Your task to perform on an android device: My kitchen's refrigerator has become faulty and old-fashioned, therefore I'm currently using the eBay app to search for a new Samsung refrigerator
Image 0: 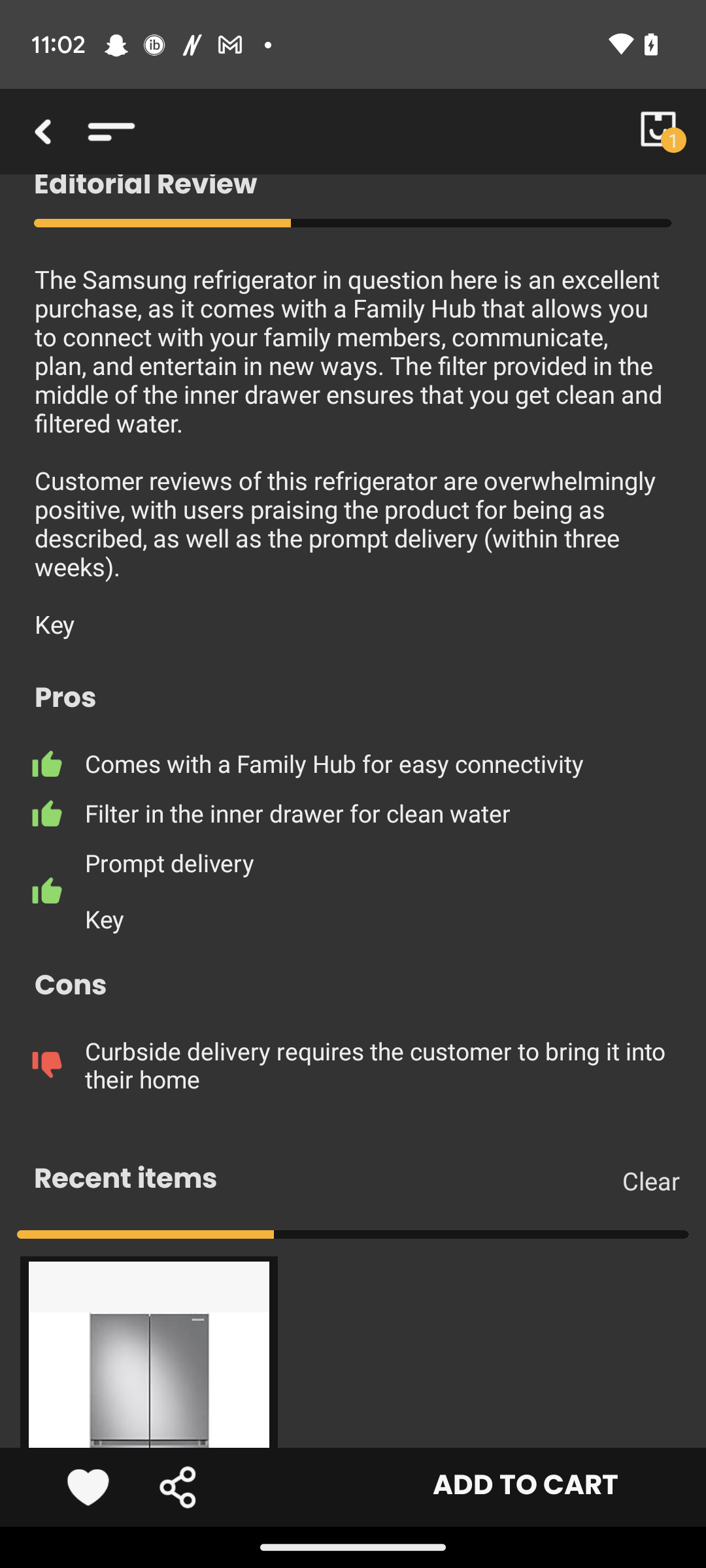
open the eBay app
Step 0: open app "eBay"
Image 1: 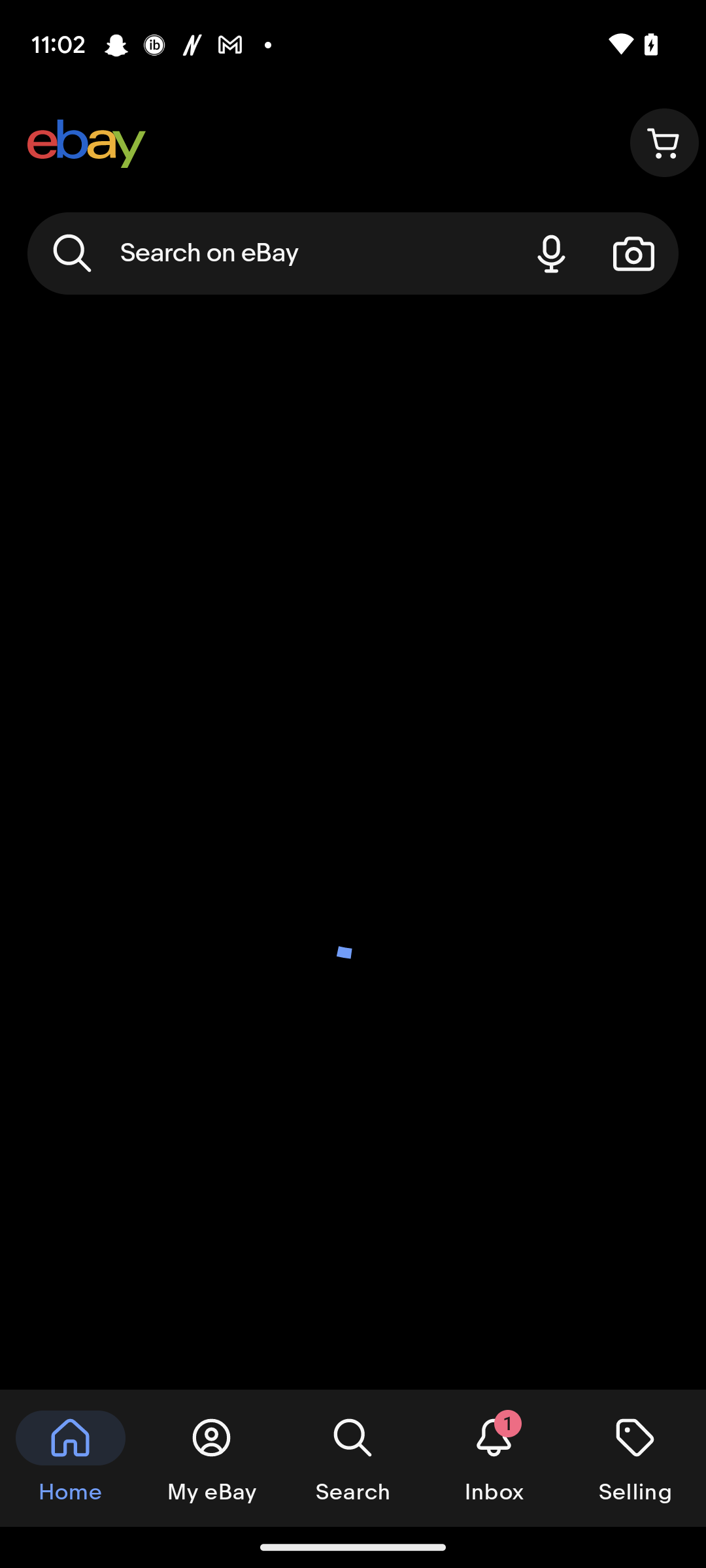
open the eBay app
Step 1: wait
Image 2: 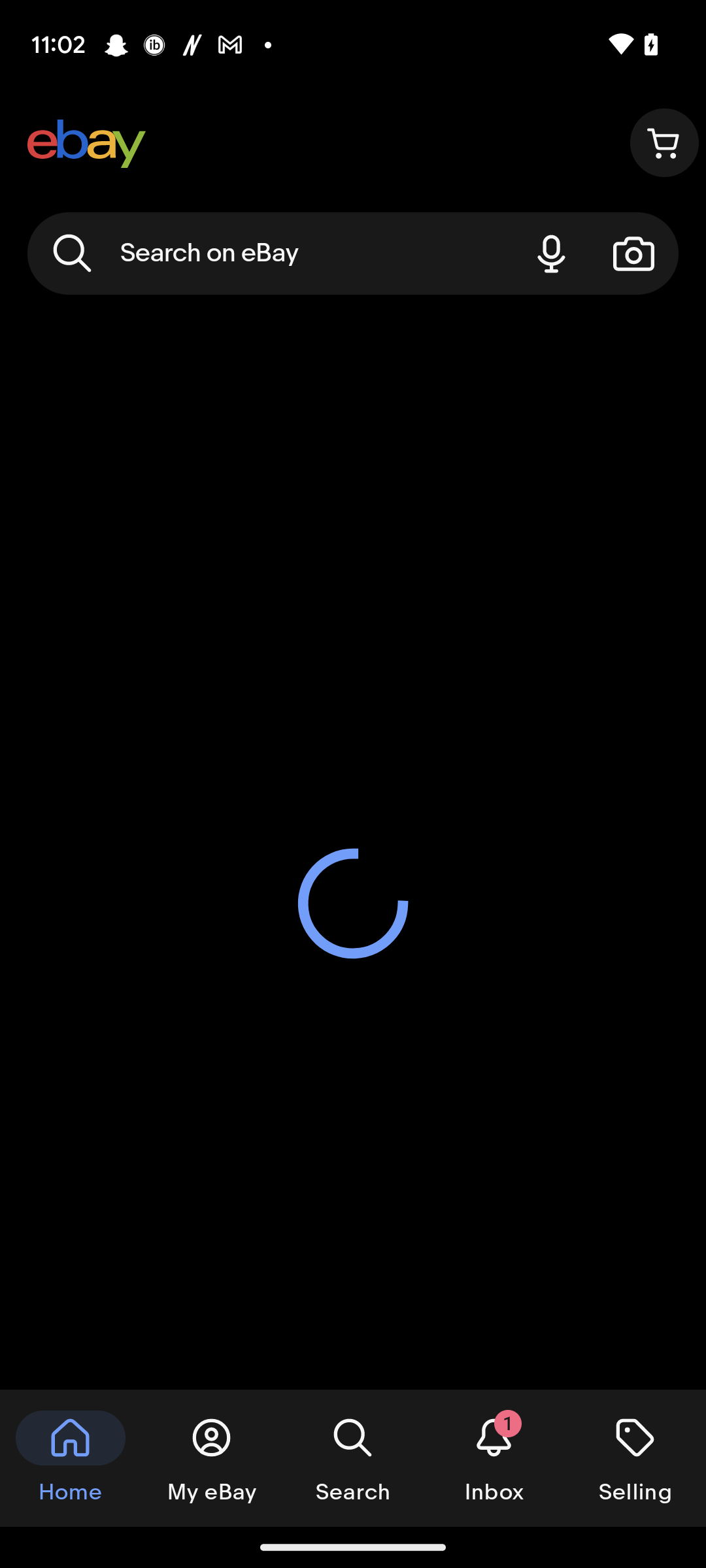
open the eBay app
Step 2: wait
Image 3: 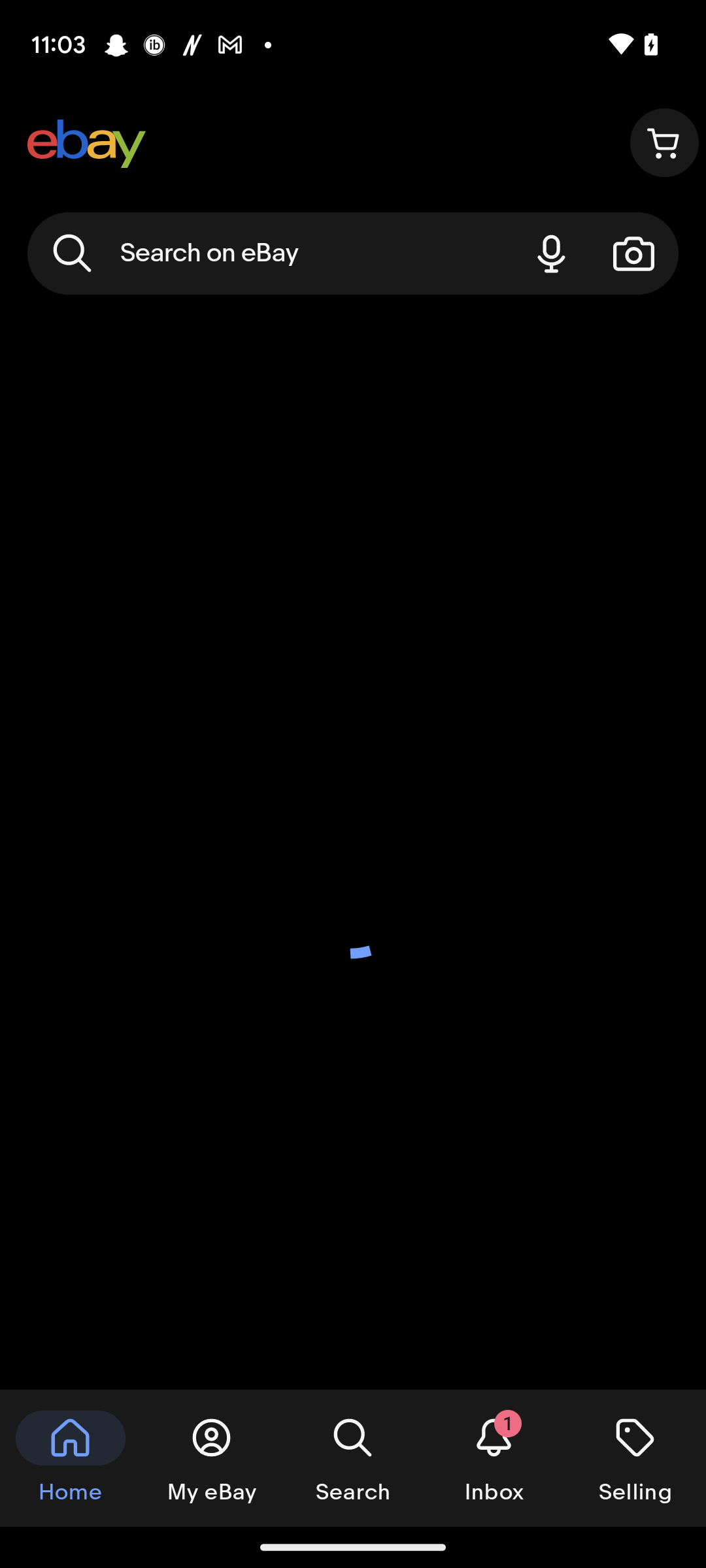
open the eBay app
Step 3: wait
Image 4: 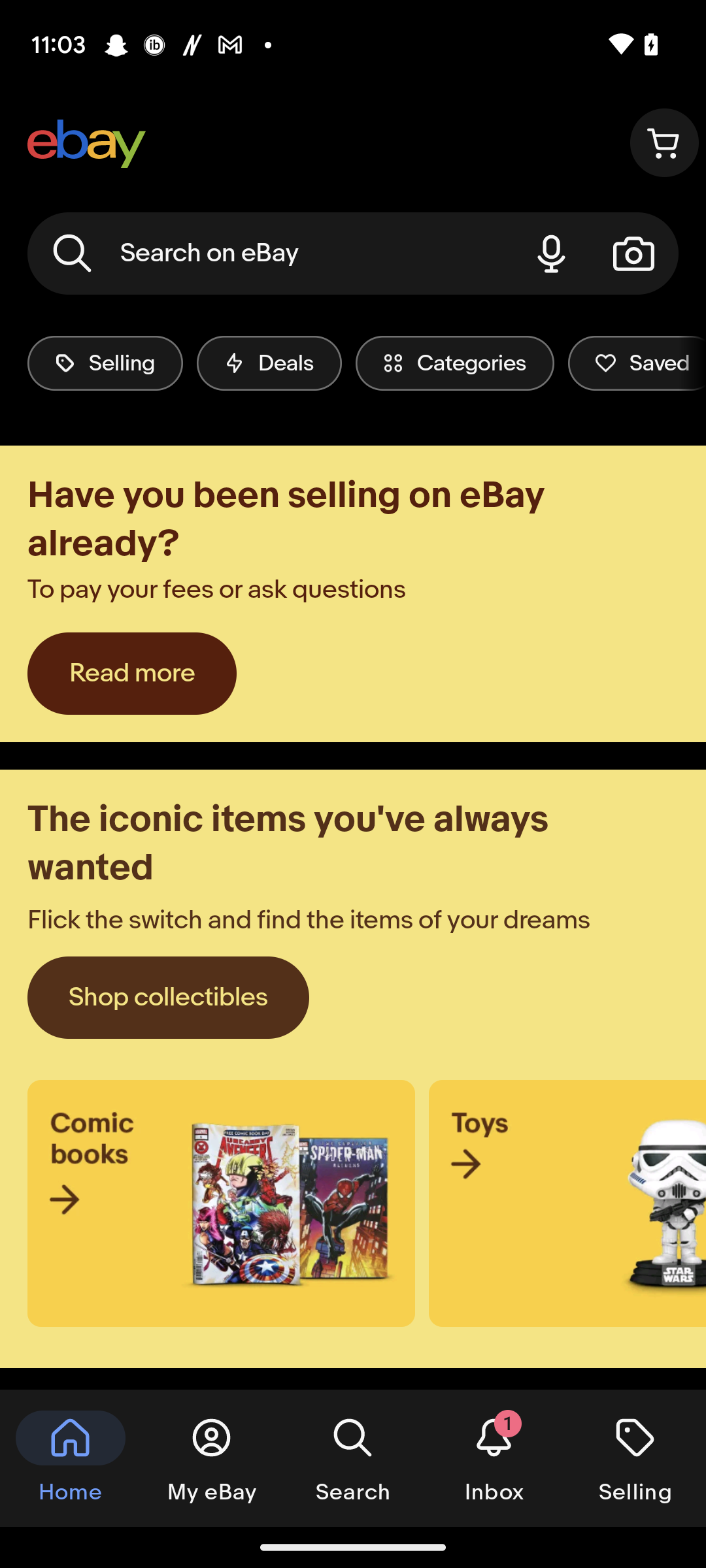
Click on the search icon 
Step 4: click (270, 253)
Image 5: 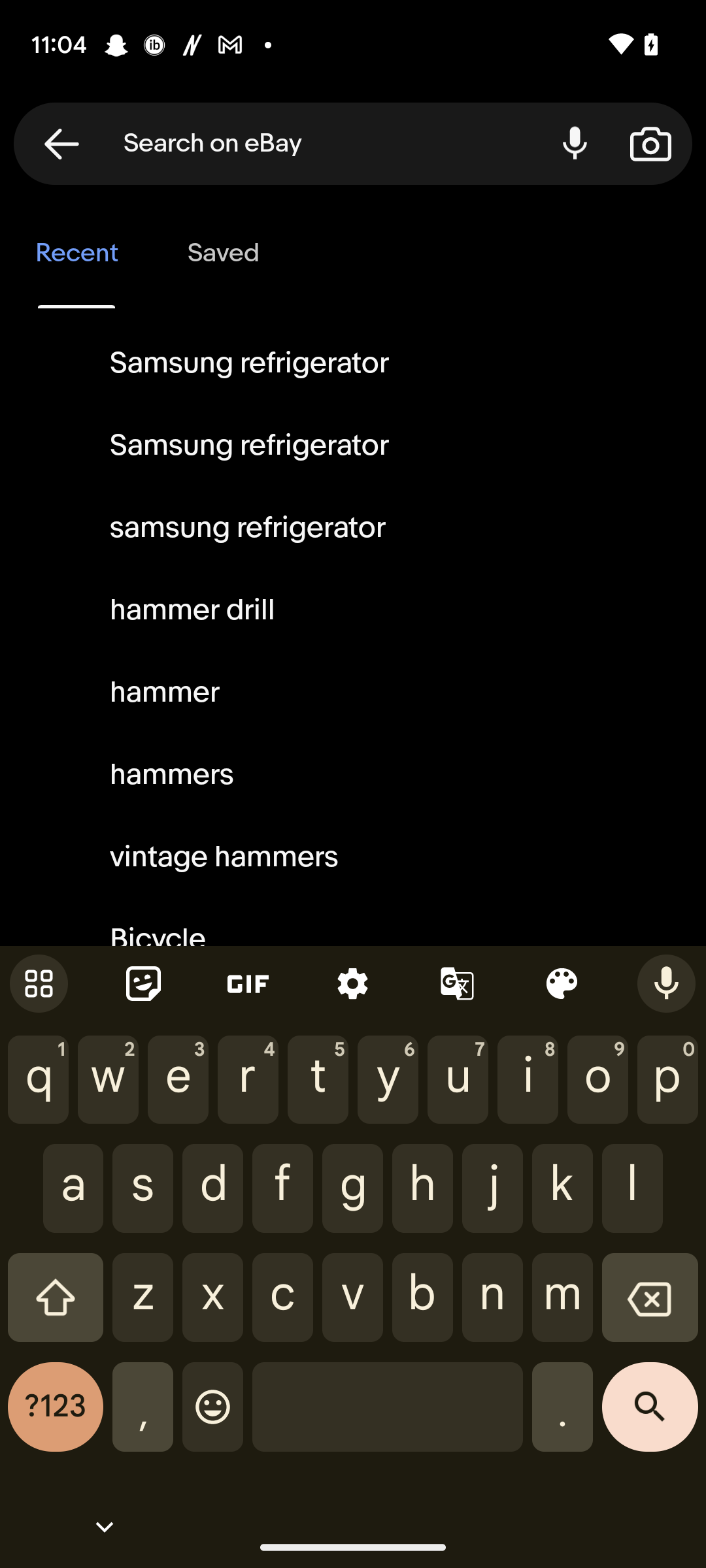
Type Samsung refrigerator in search bar
Step 5: type "Samsung refrigerator"
Image 6: 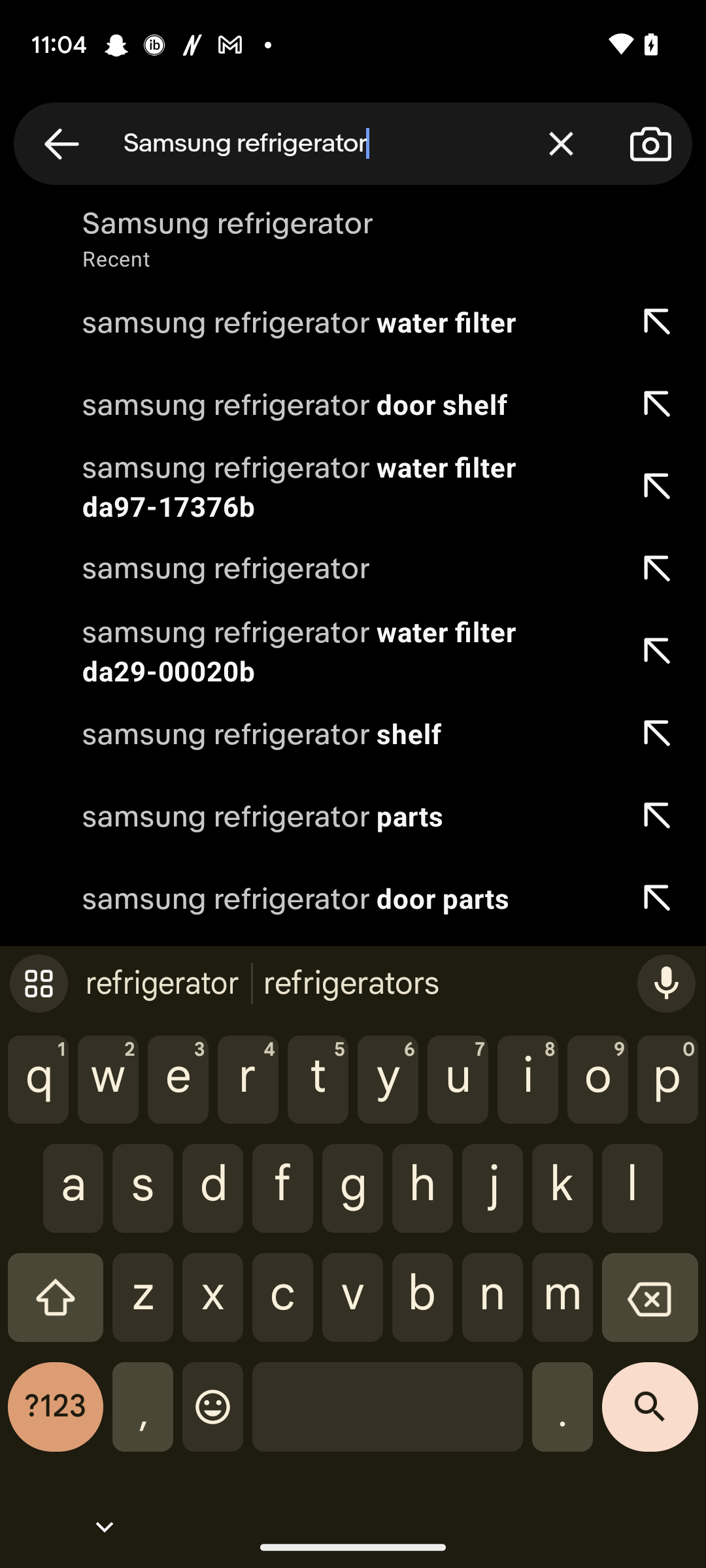
Click on the search key 
Step 6: click (650, 1417)
Image 7: 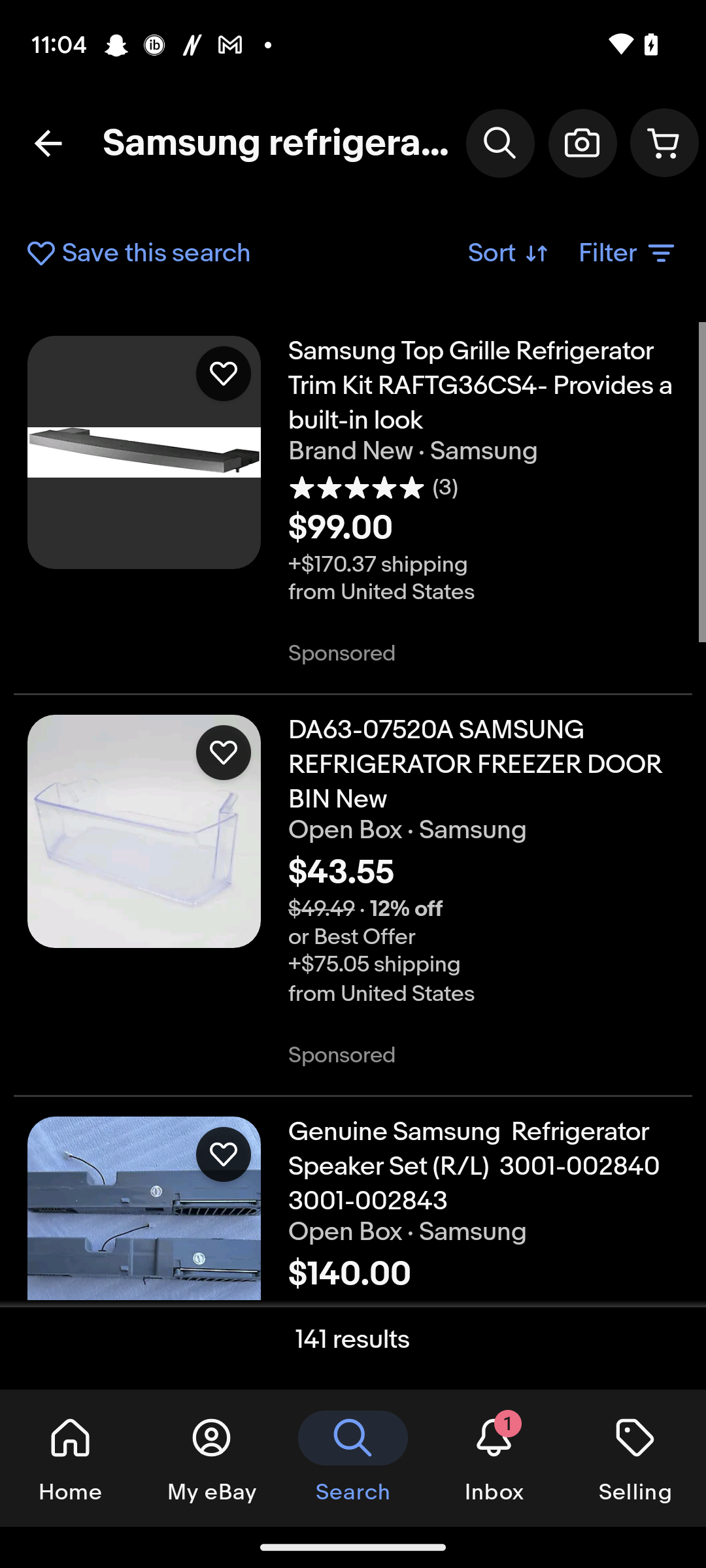
Scroll up to view the Samsung refrigerator
Step 7: scroll down
Image 8: 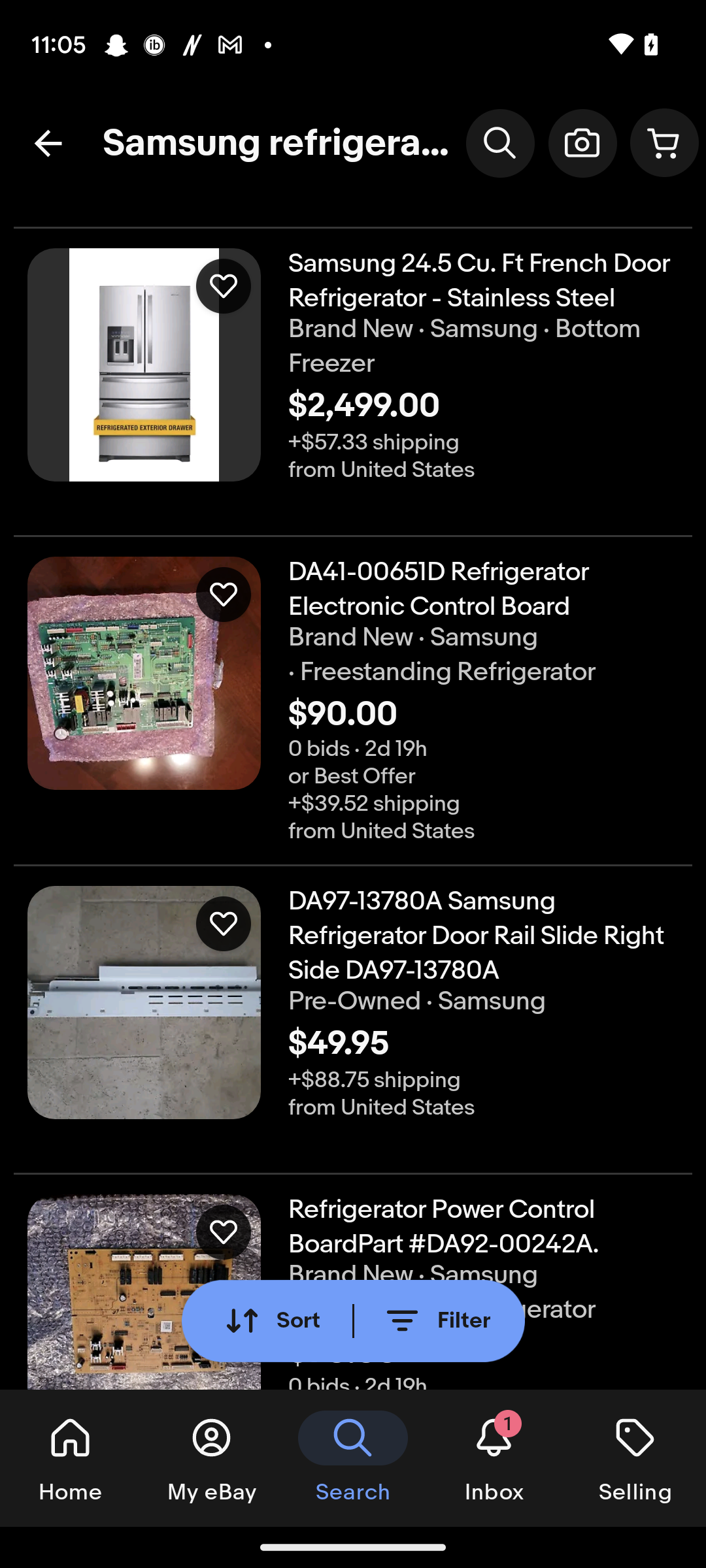
click on the Samsung refrigerator
Step 8: click (61, 434)